Your task to perform on an android device: I want to buy the Amazon Echo dot 5th generation(White) for my home search for the same on the eBay app.
Image 0: 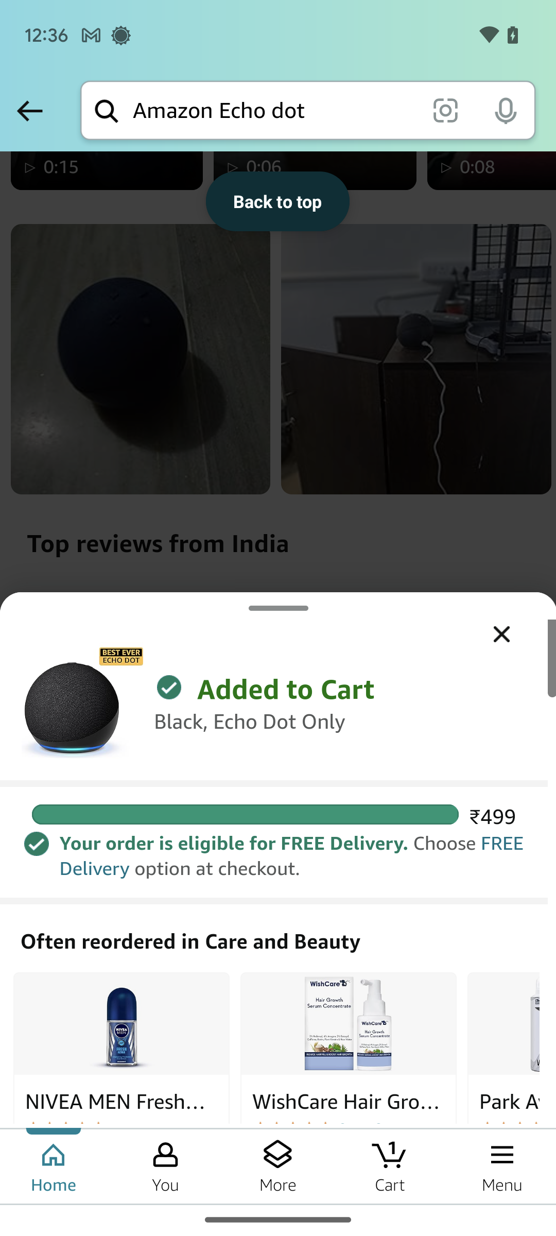
Open the eBay app.
Step 0: open app "eBay"
Image 1: 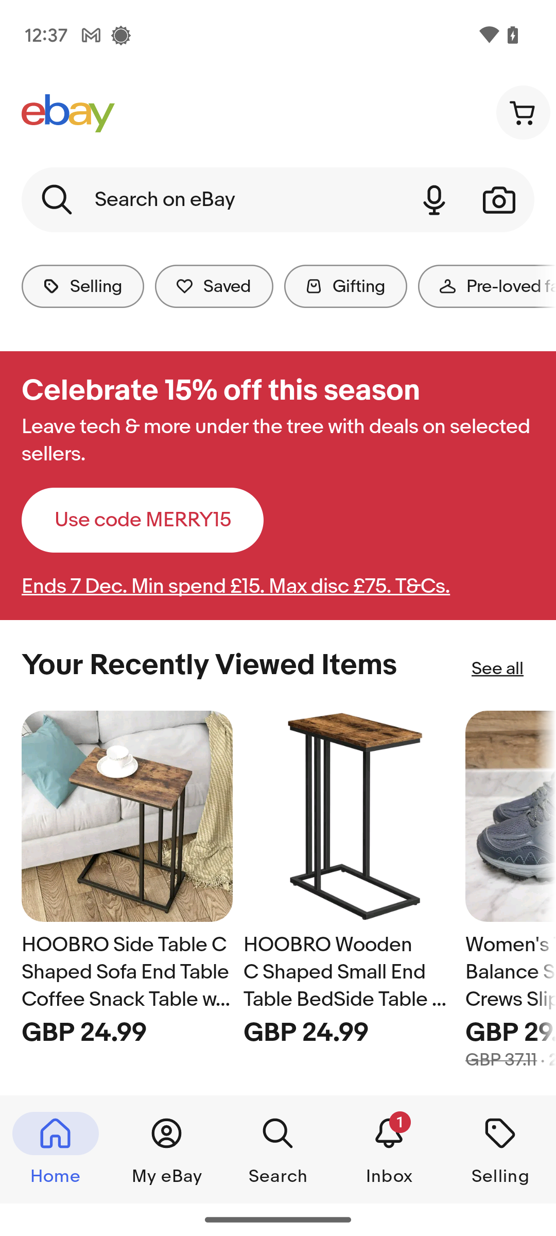
Click on the search  bar at the top of the screen.
Step 1: click (213, 200)
Image 2: 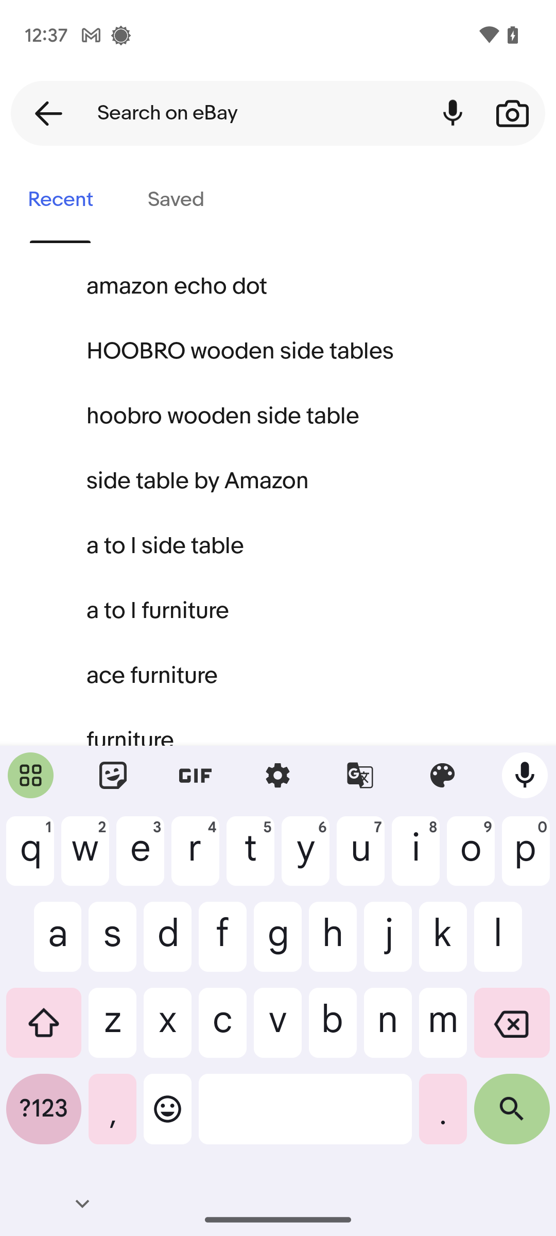
Type in Amazon Echo dot 5th generation.
Step 2: type "Amazon Echo dot 5th generation"
Image 3: 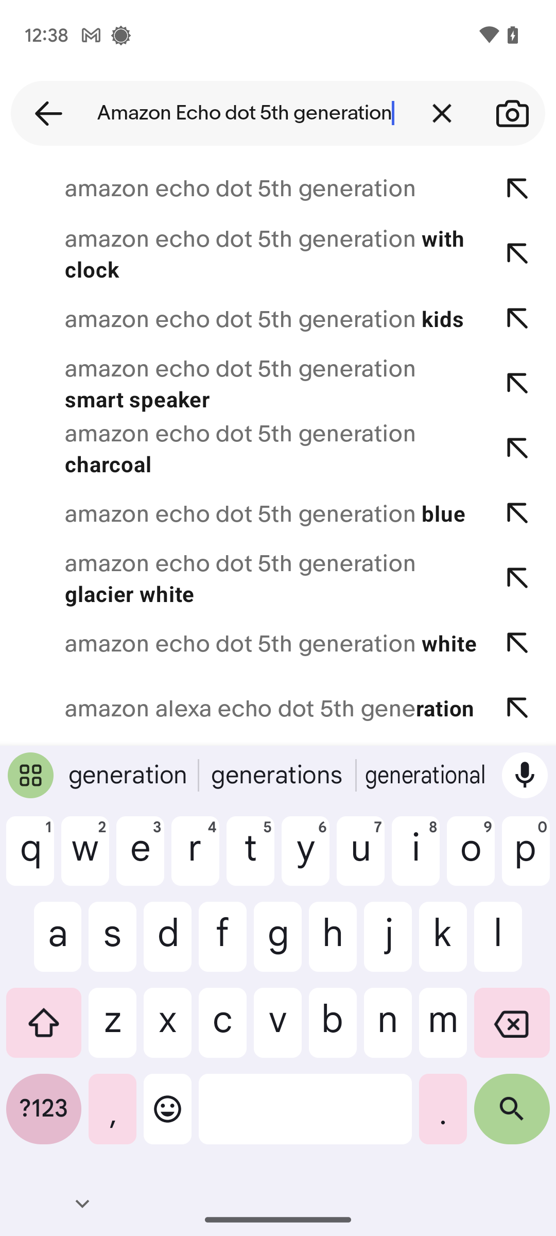
Click on the search button at the bottom-right of the keyboard.
Step 3: click (512, 1117)